Your task to perform on an android device: I hope my friend likes this Landscape pic. Share this pic to my Friend Rick Weinstein to his mail id : rick.weinstein@dayrep.com from gmail
Image 0: 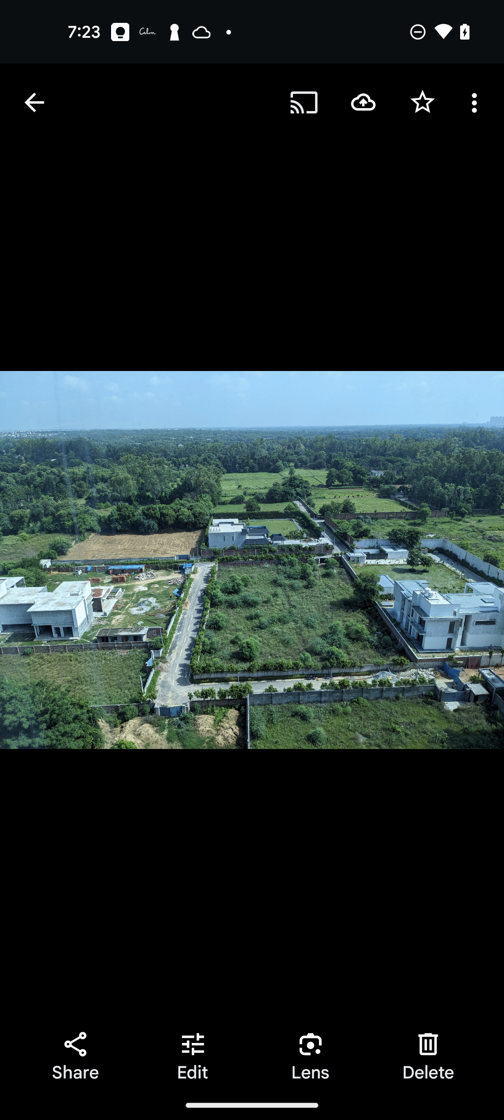
Click on the Share icon at the bottom left of the screen
Step 0: click (75, 1056)
Image 1: 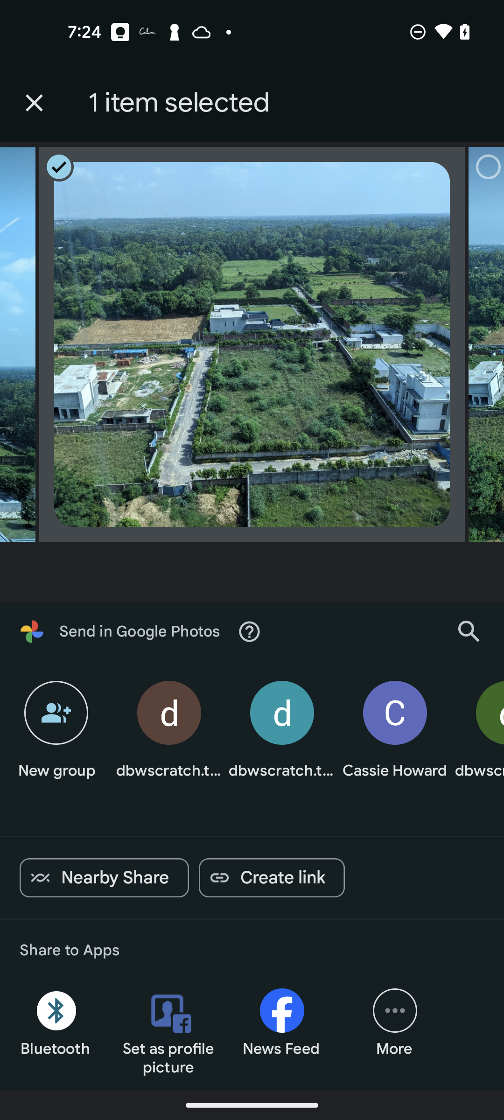
Click on the More at the bottom right of the screen
Step 1: click (395, 1026)
Image 2: 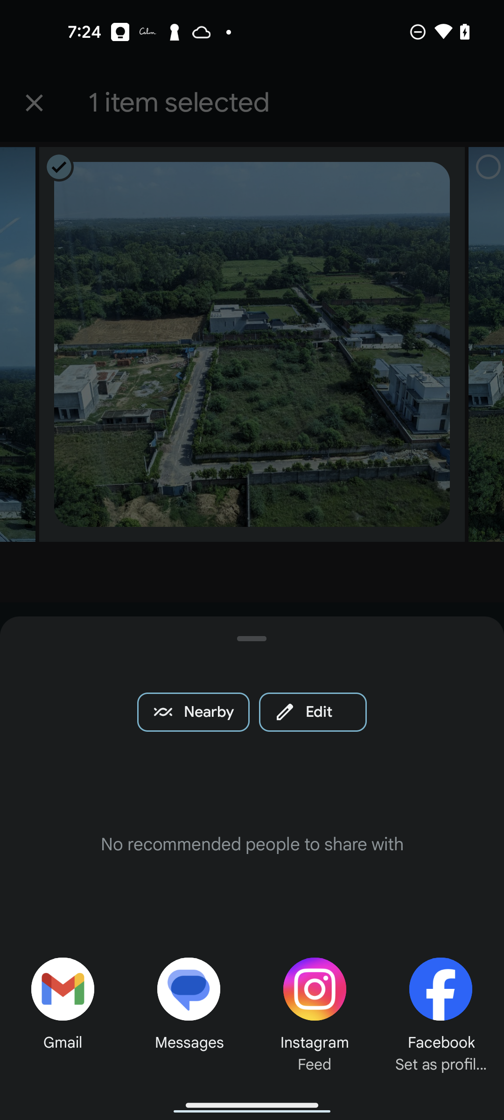
Click on the Gmail at the bottom left of the screen
Step 2: click (63, 1043)
Image 3: 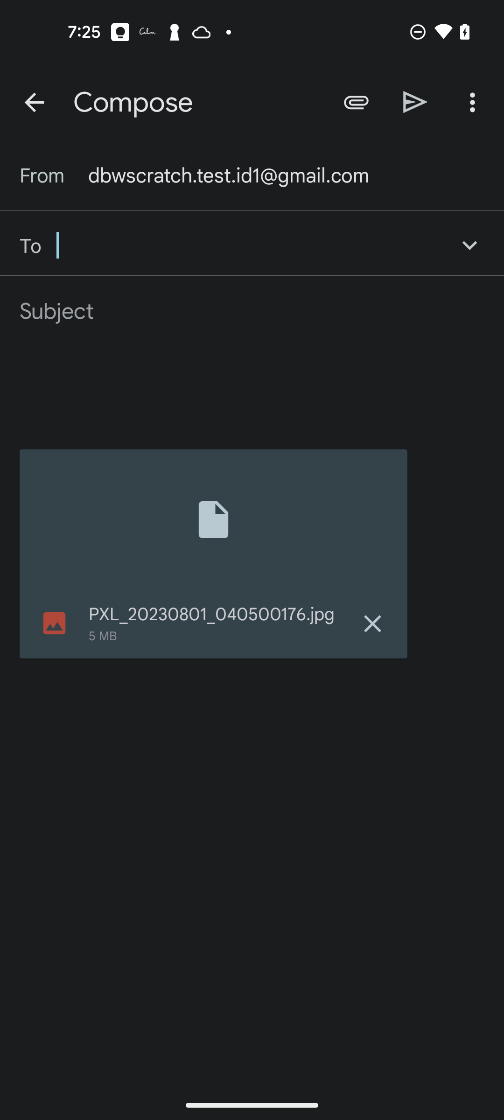
Click on the To text field 
Step 3: click (251, 245)
Image 4: 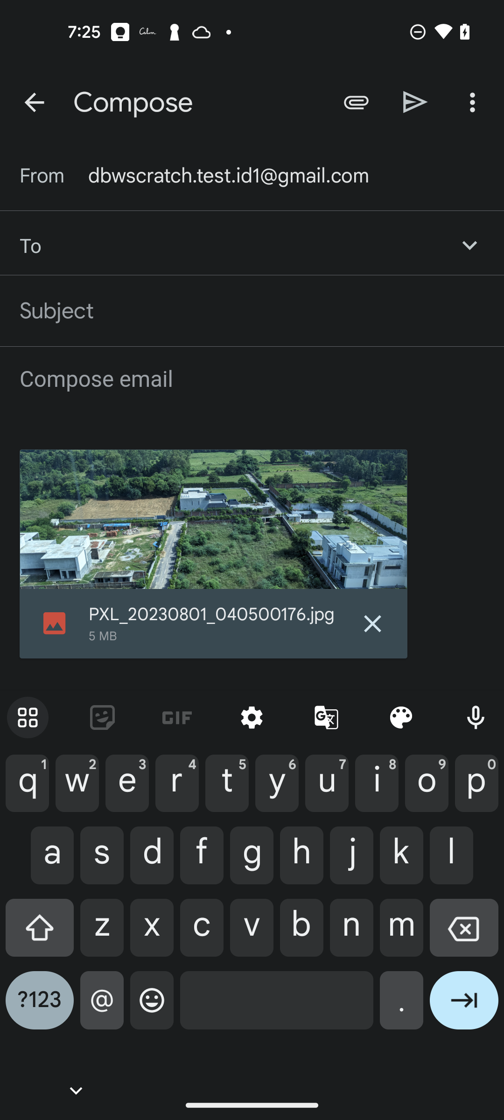
Type rick.weinstein@dayrep.com
Step 4: type "rick.weinstein@dayrep.com"
Image 5: 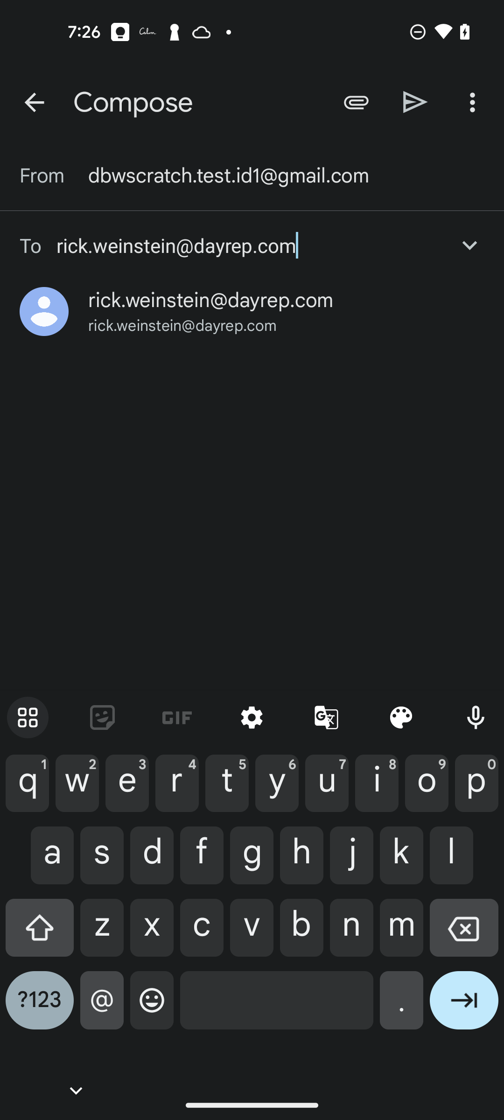
Click on the Suggested result
Step 5: click (210, 300)
Image 6: 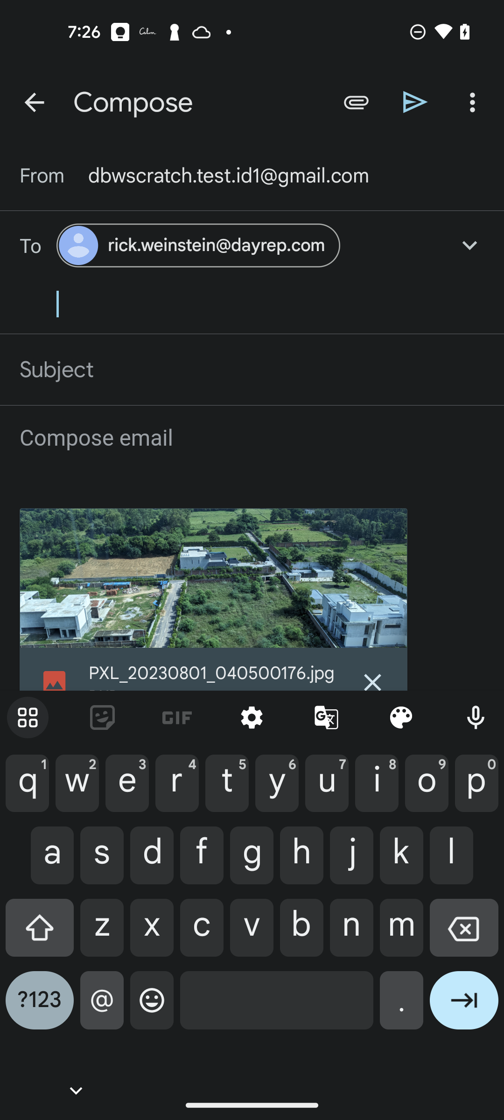
Click on the Send button at the top right of the screen
Step 6: click (415, 102)